Your task to perform on an android device: Show me my meditation progress on the Calm app.
Image 0: 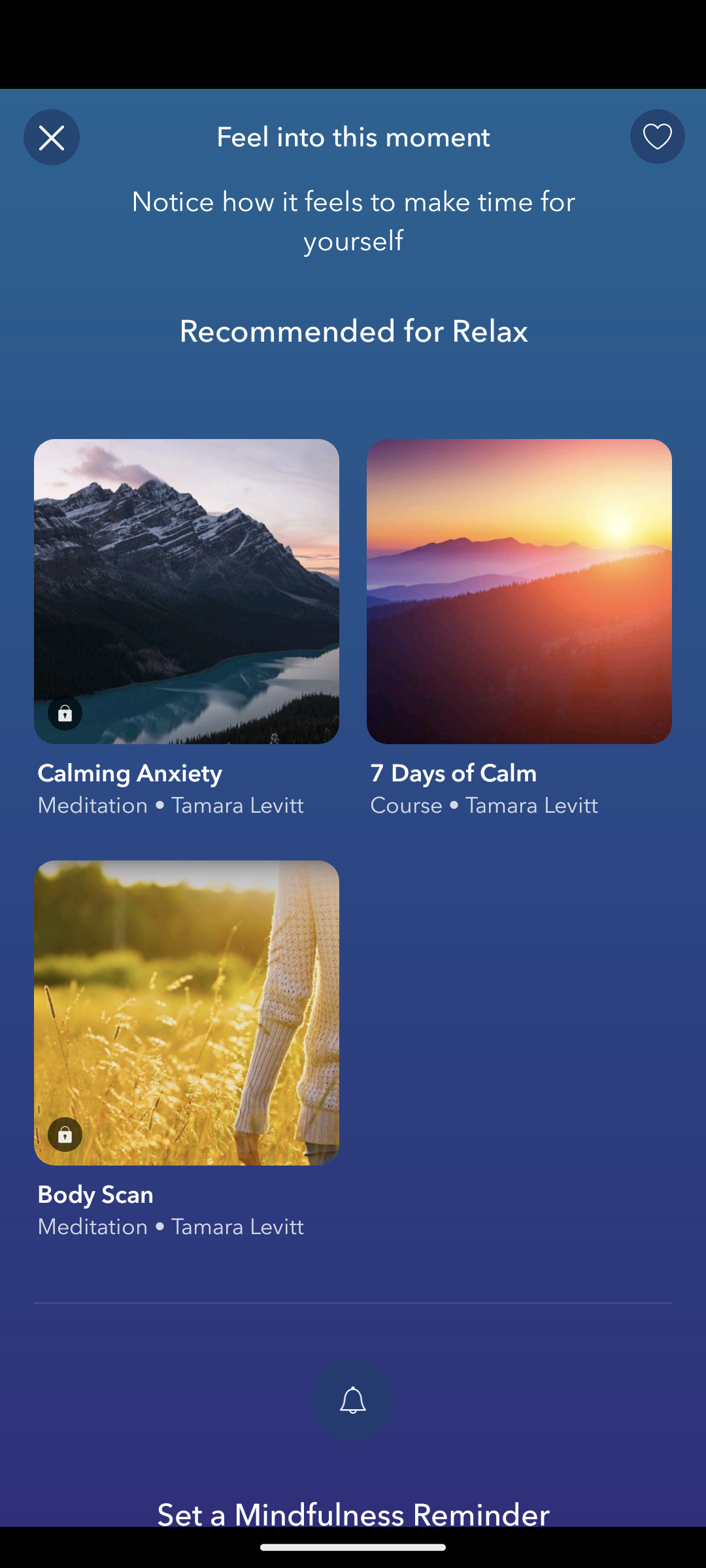
Go back to the home screen of the app.
Step 0: press back button
Image 1: 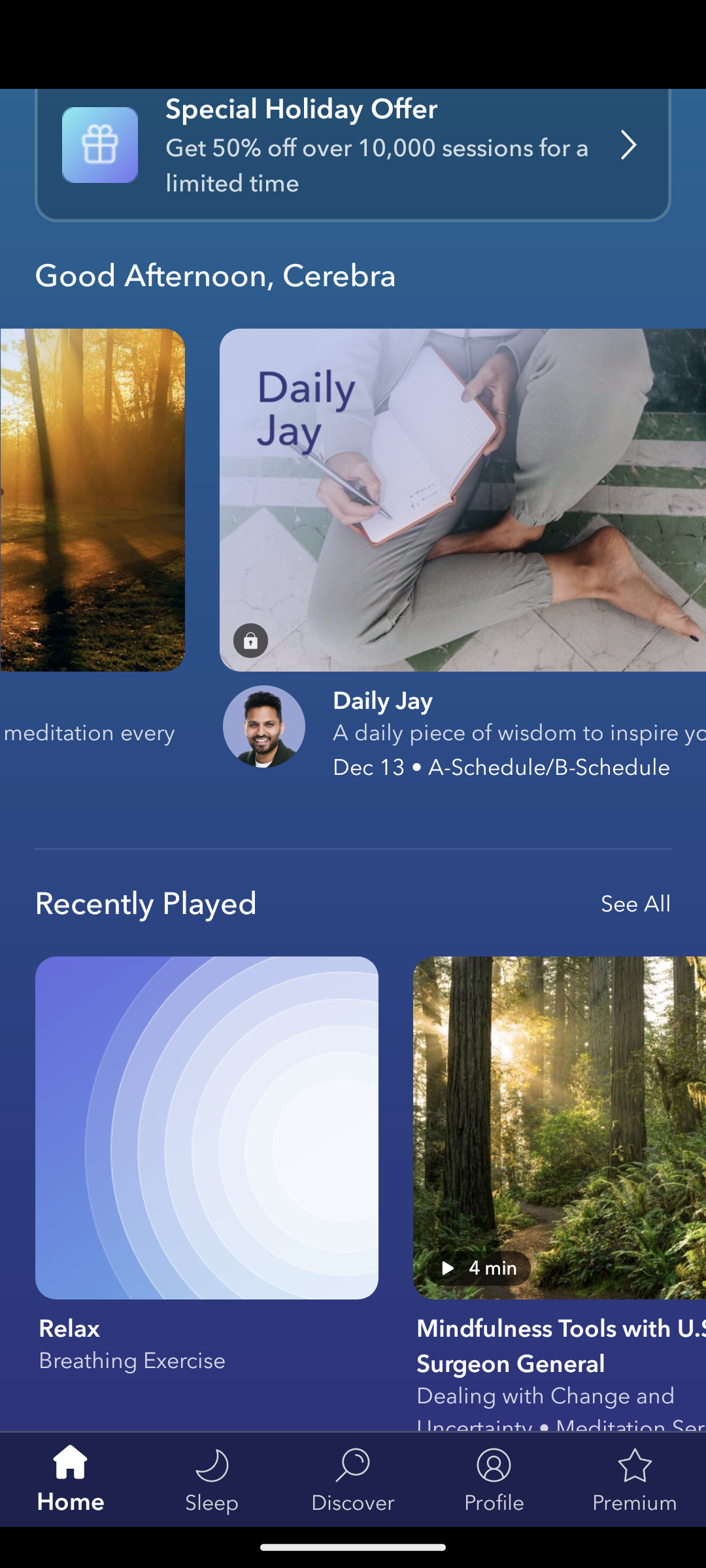
Click on profile icon at the bottom of the screen.
Step 1: click (494, 1478)